Your task to perform on an android device: Click on the share button of the video Flowers by Miley Cyrus and choose the Bluetooth option
Image 0: 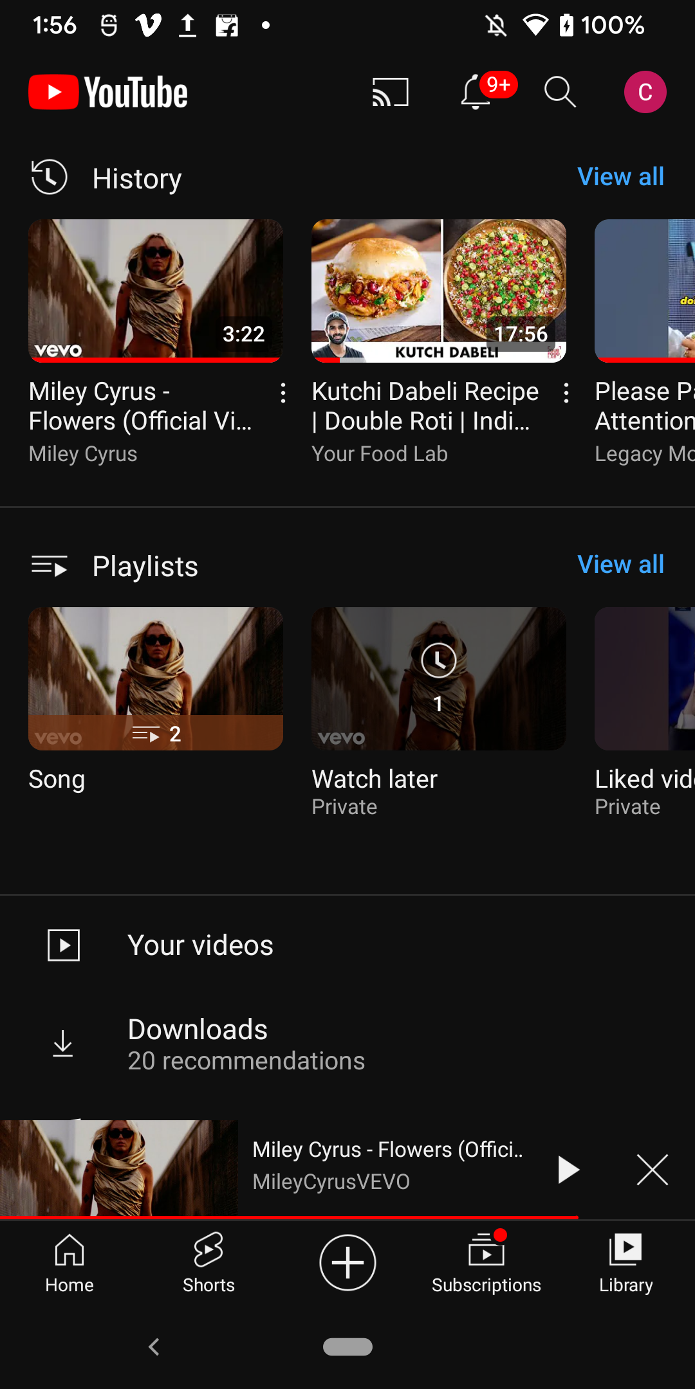
Click on the minimize video to maximize the video
Step 0: click (119, 1169)
Image 1: 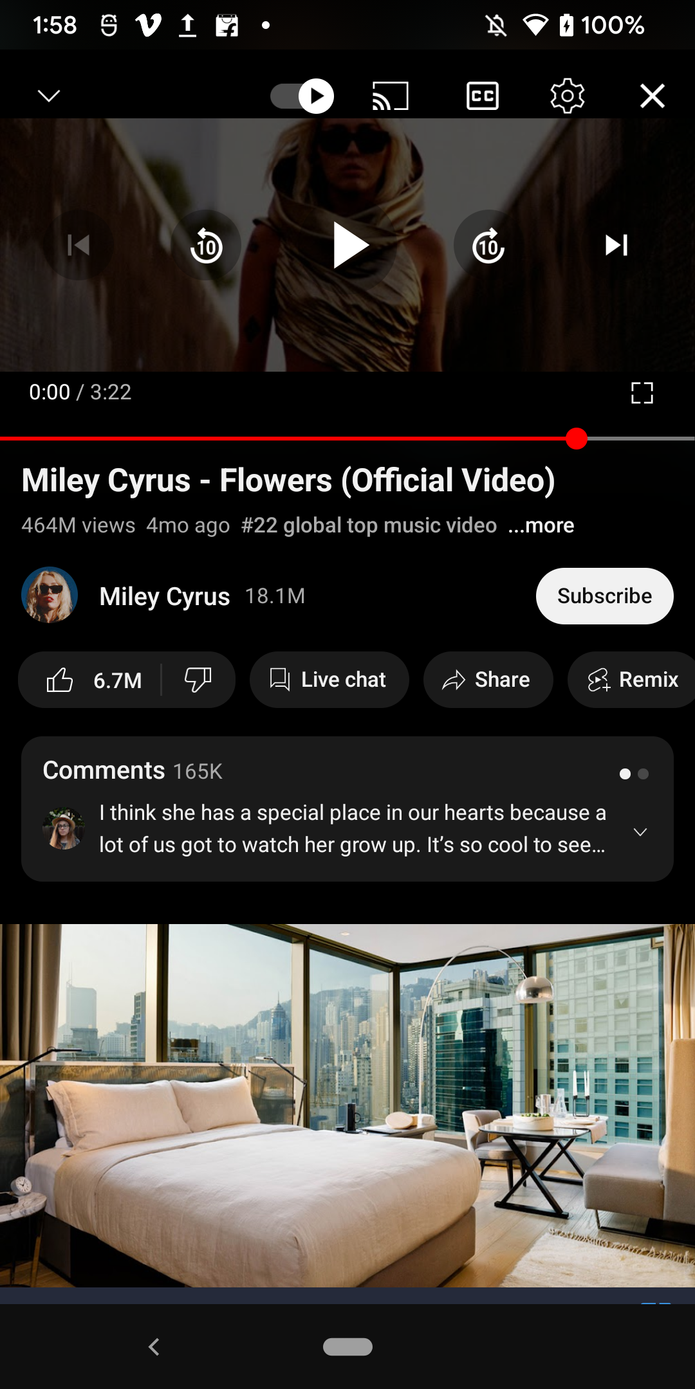
Click on the share button
Step 1: click (488, 680)
Image 2: 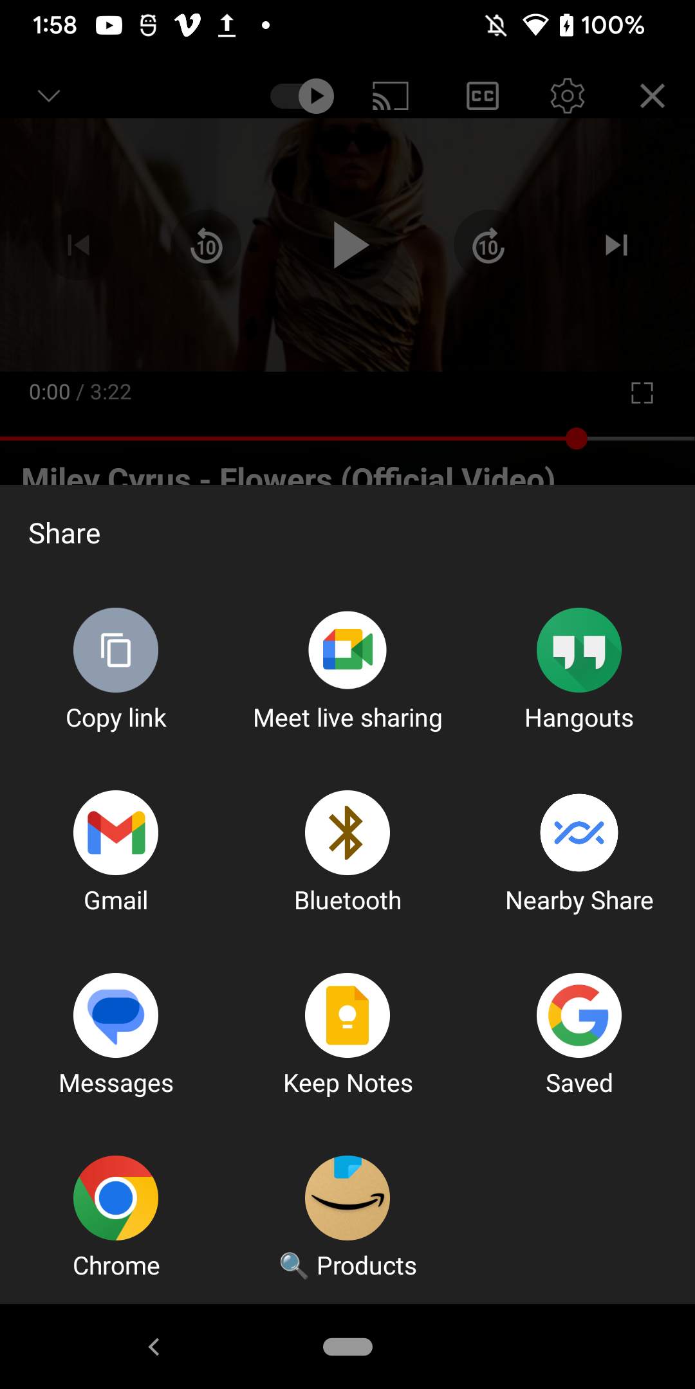
Click on the Bluetooth option
Step 2: click (347, 833)